Your task to perform on an android device: On the Traveloka app, search for the hotels in Berlin for my upcoming trip from December 23rd to December 25th.
Image 0: 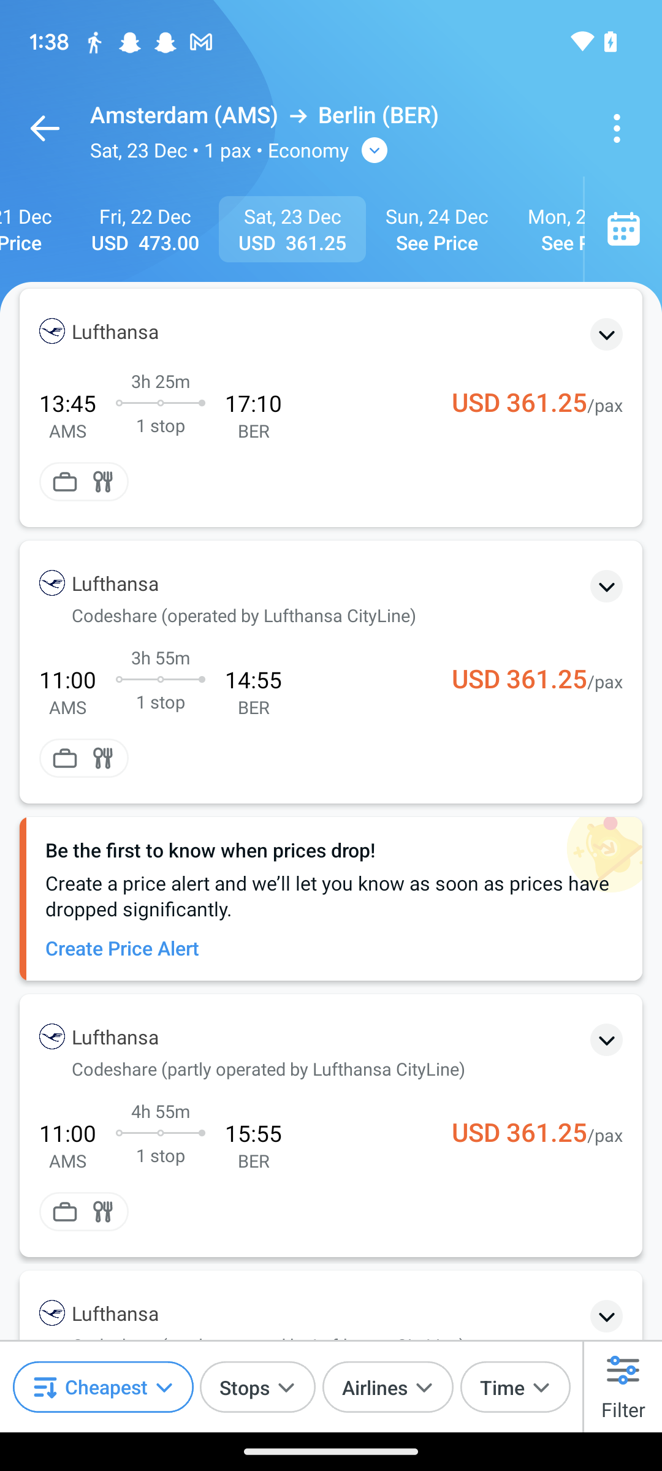
Go back to the home screen of the app.
Step 0: press back button
Image 1: 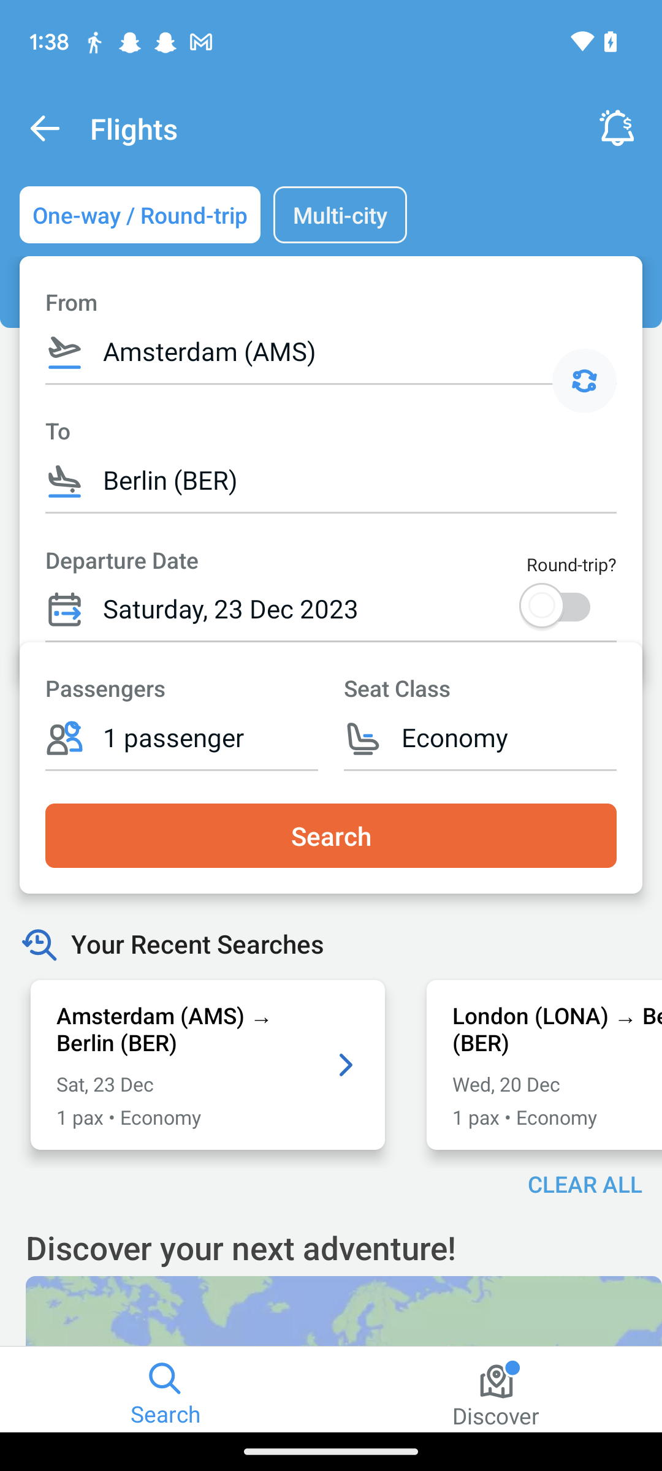
Go back to the home screen of the app.
Step 1: press back button
Image 2: 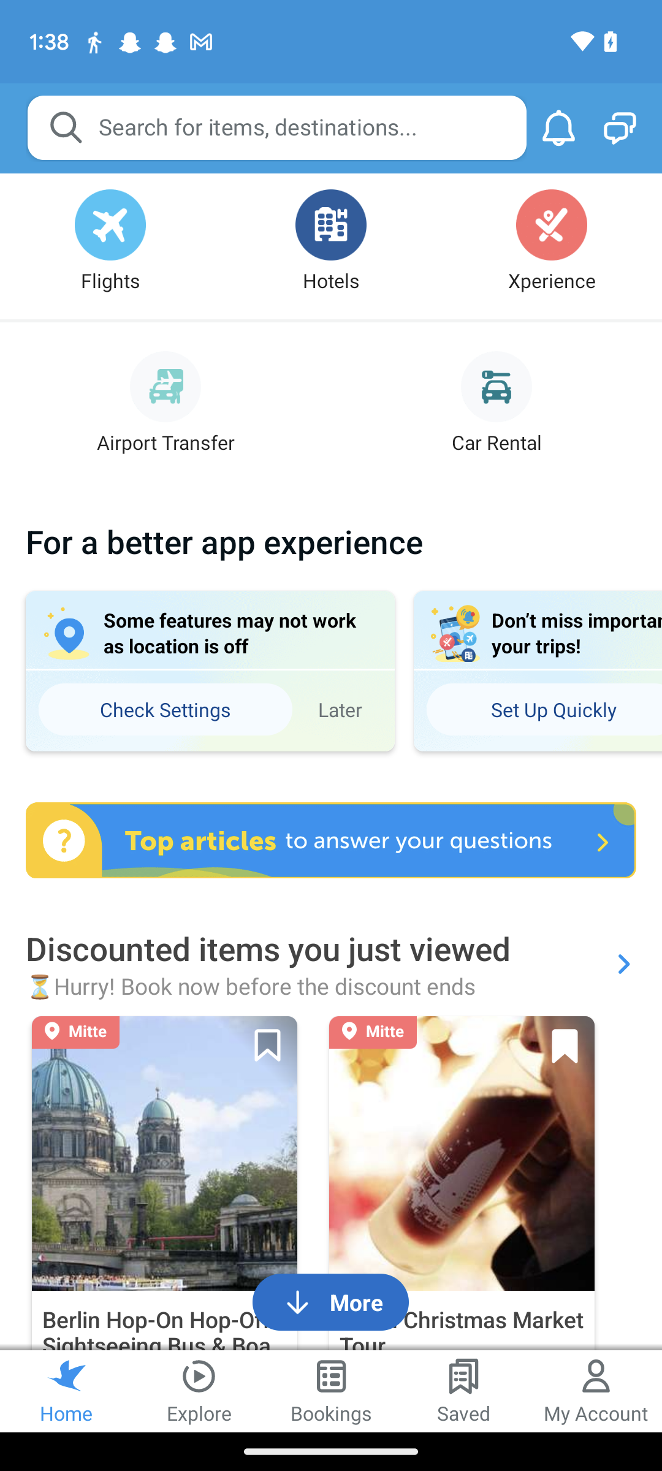
Click on the Hotels icon at the top of the screen.
Step 2: click (331, 246)
Image 3: 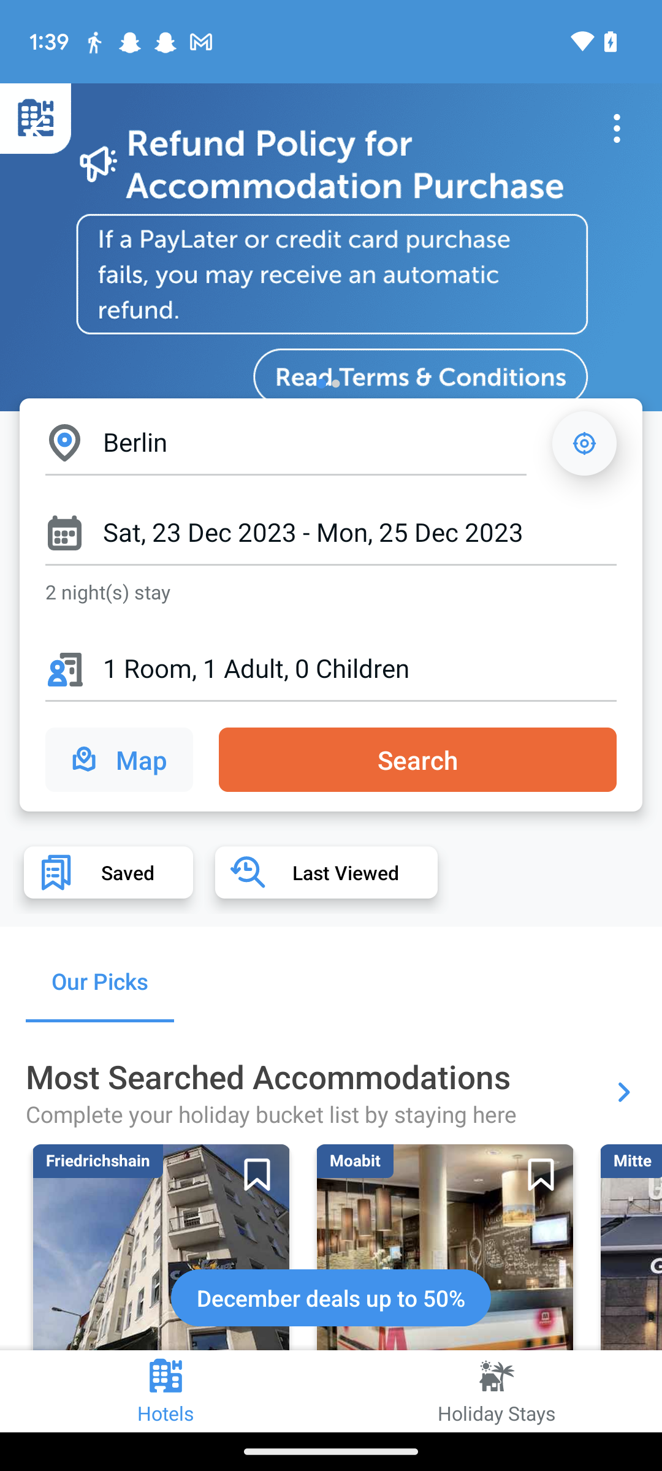
Click on the Search tab.
Step 3: click (417, 759)
Image 4: 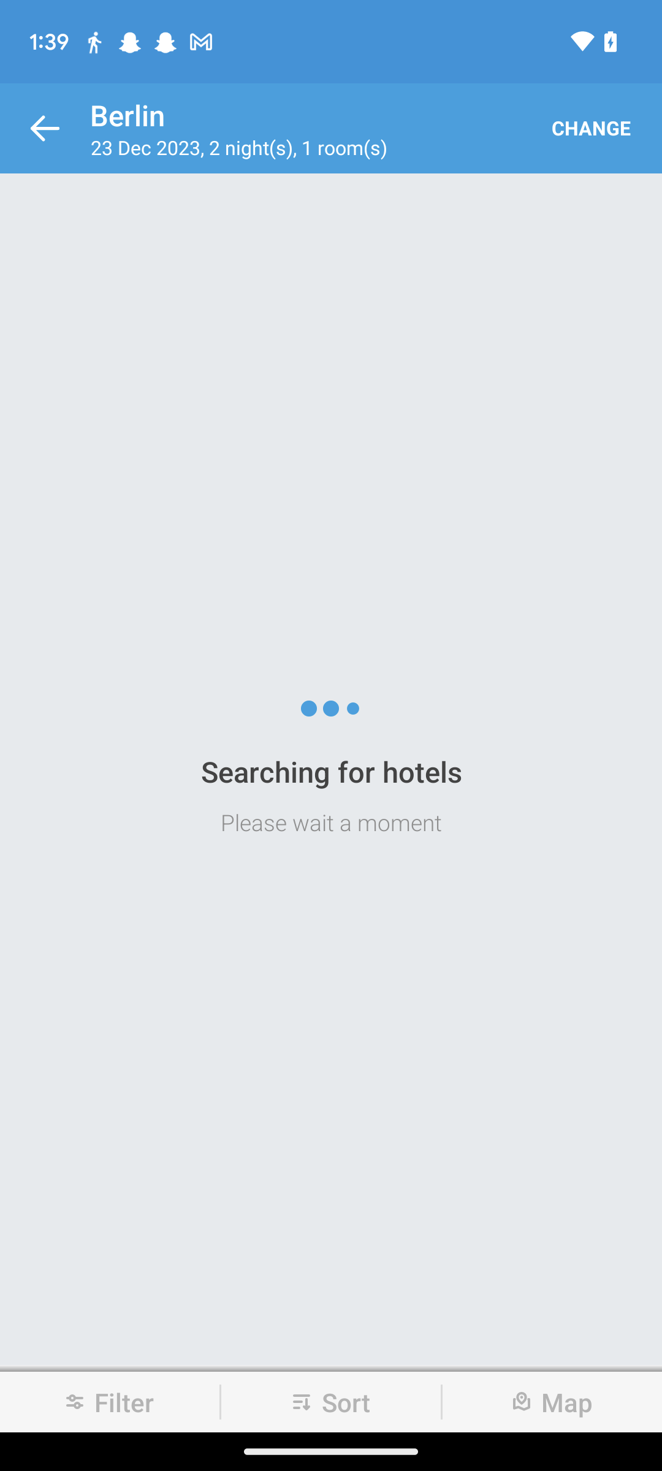
Click on the Search tab.
Step 4: wait